Your task to perform on an android device: Open the expedia app and find a flight from Singapore Changi to Tokyo Haneda with a departure date on 6th july 2023 and an arrival date of 15th july 2023 for 2 people in business class and book the flight between 4 pm to 10 pm
Image 0: 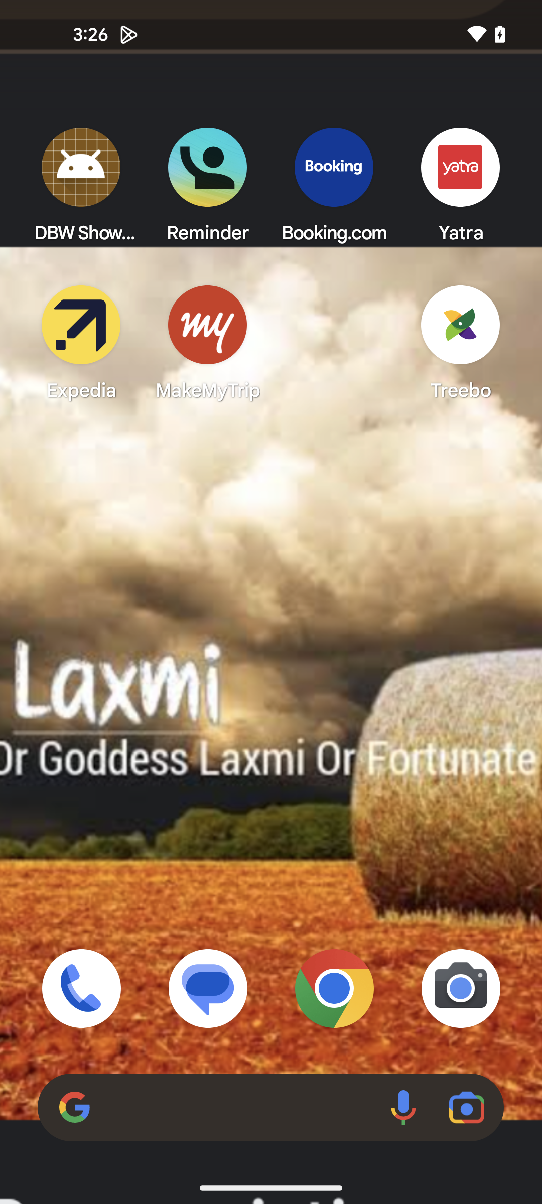
Open Expedia app
Step 0: open app "Expedia"
Image 1: 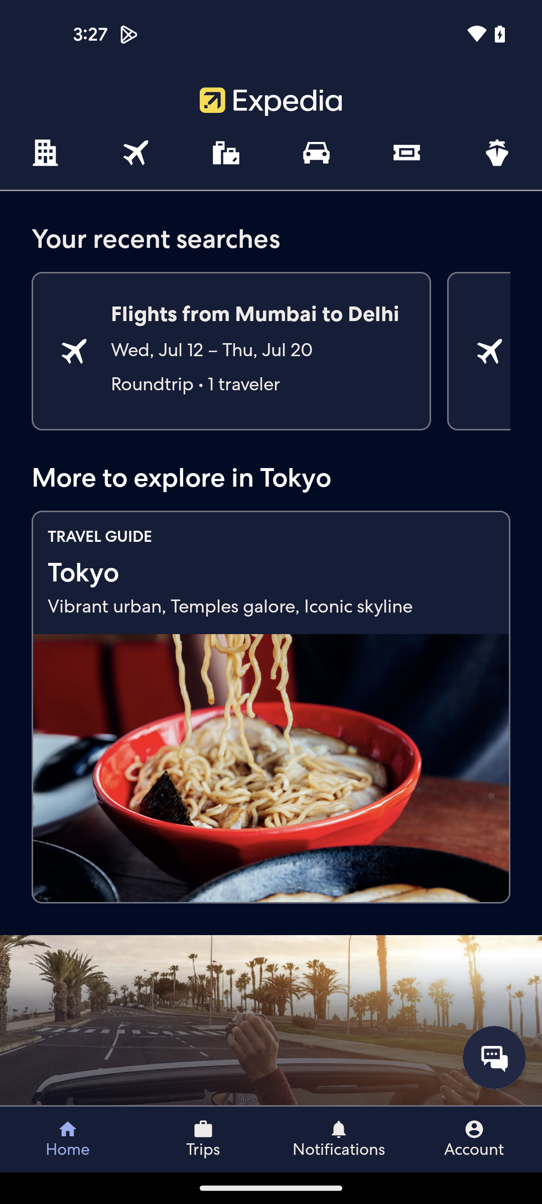
Click on the flights icon at the top of the screen
Step 1: click (135, 153)
Image 2: 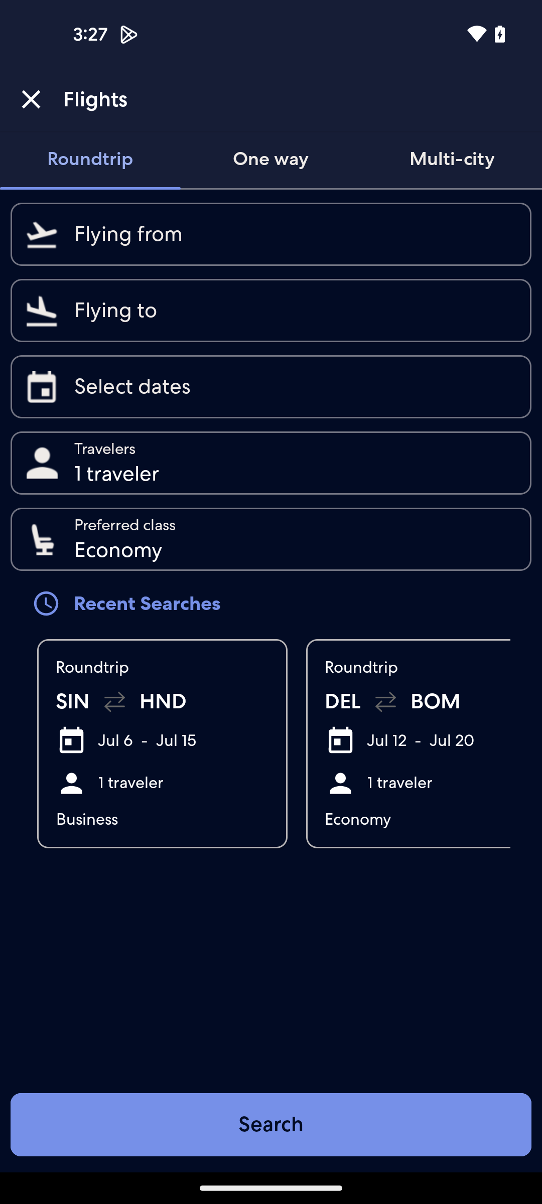
Click on the departure section
Step 2: click (295, 234)
Image 3: 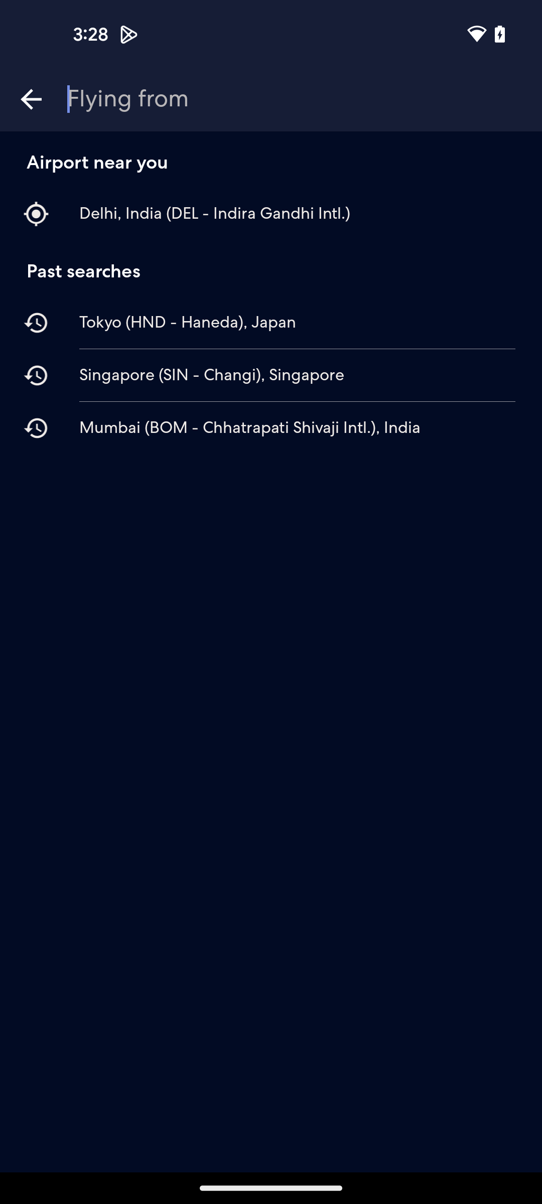
Search for Singapore changi
Step 3: type "Singapore changi"
Image 4: 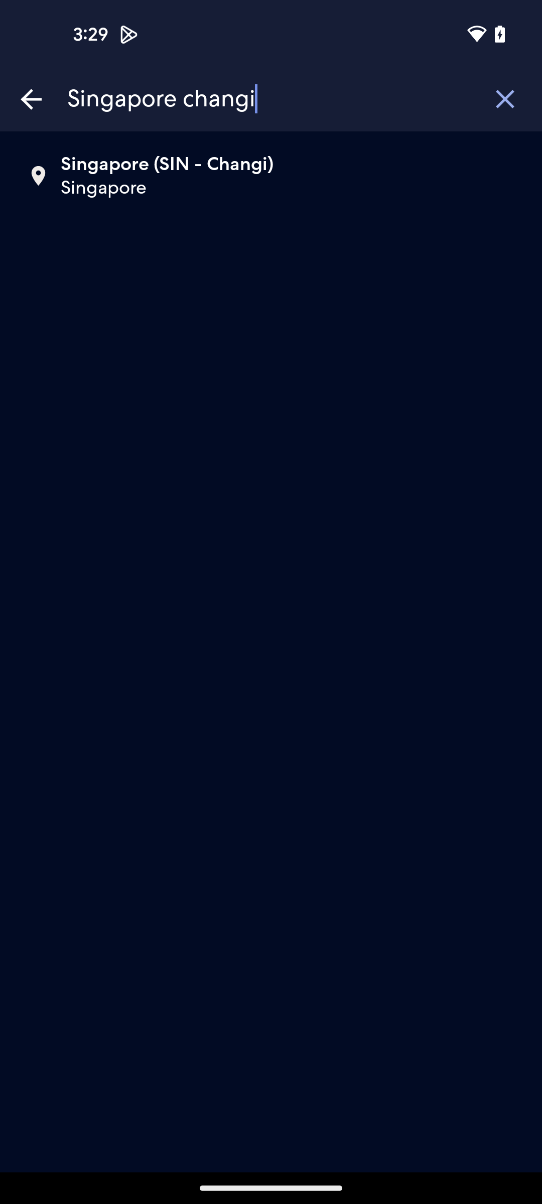
Select the search result
Step 4: click (90, 159)
Image 5: 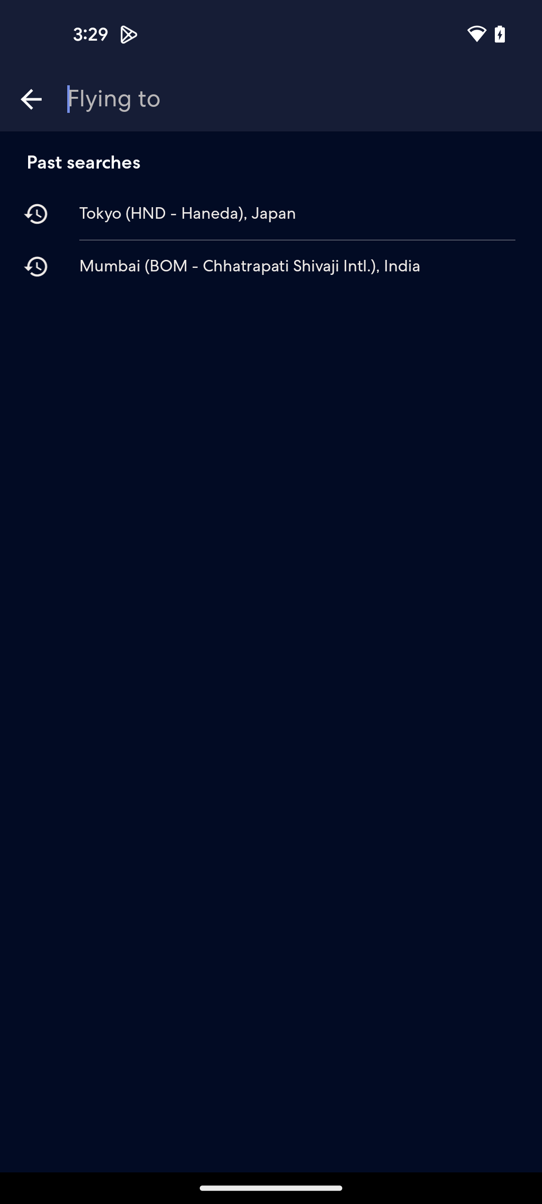
Search for Tokyo Haneda
Step 5: type "Tokyo Haneda"
Image 6: 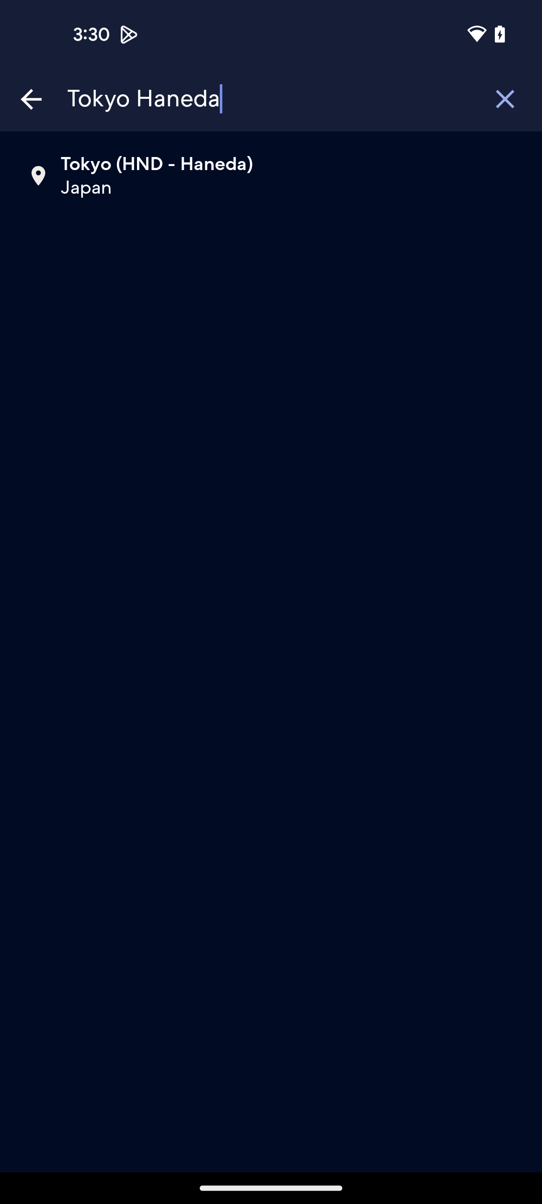
Click on the search result
Step 6: click (90, 159)
Image 8: 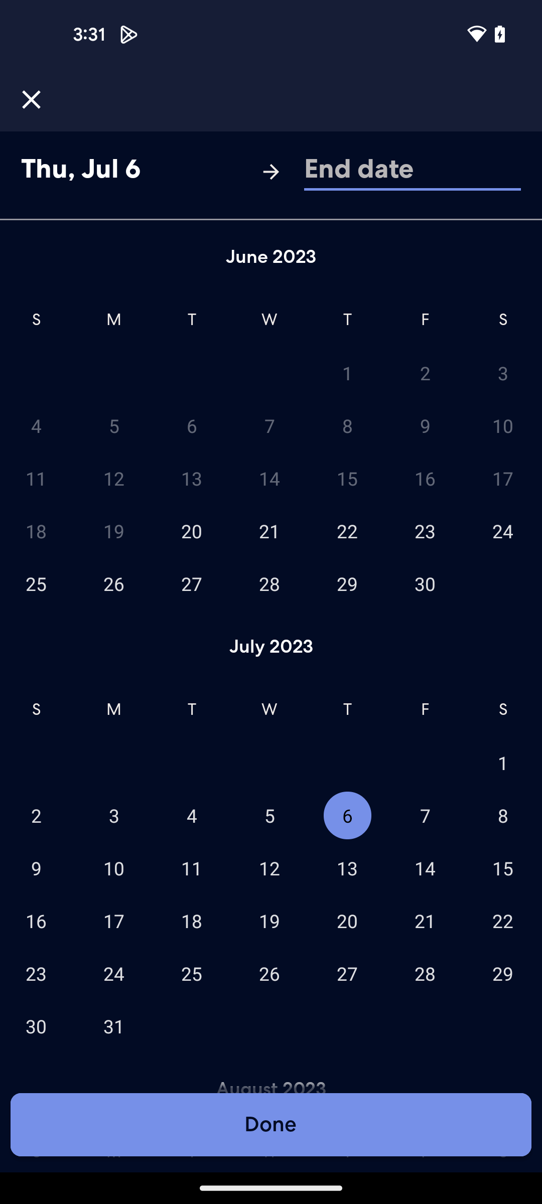
Select the arrival date 15th july 2023
Step 8: click (503, 868)
Image 9: 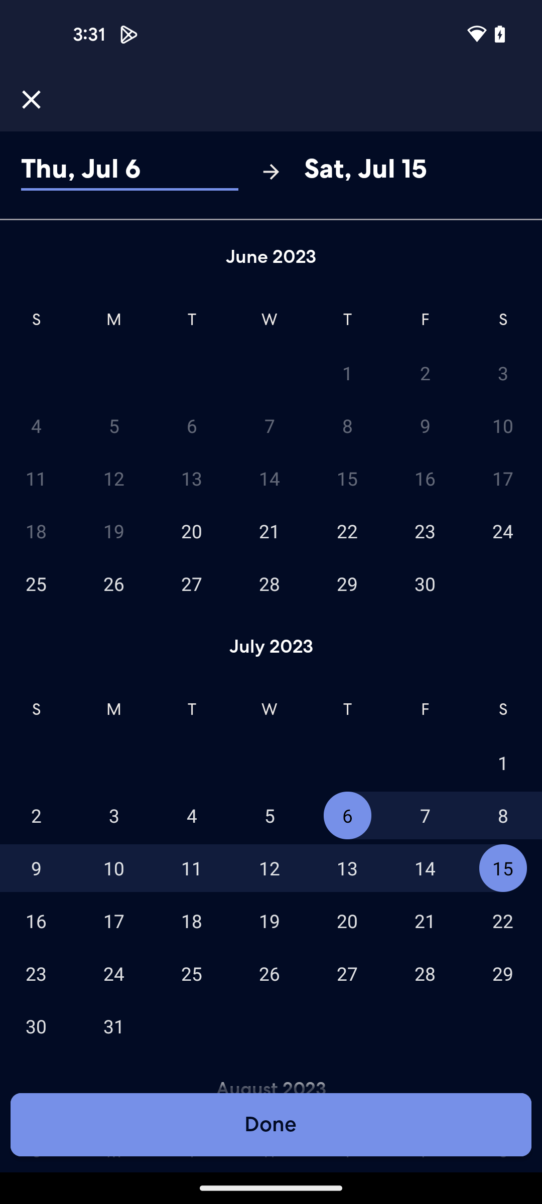
Click on the done button at the bottom of the screen
Step 9: click (270, 1124)
Image 10: 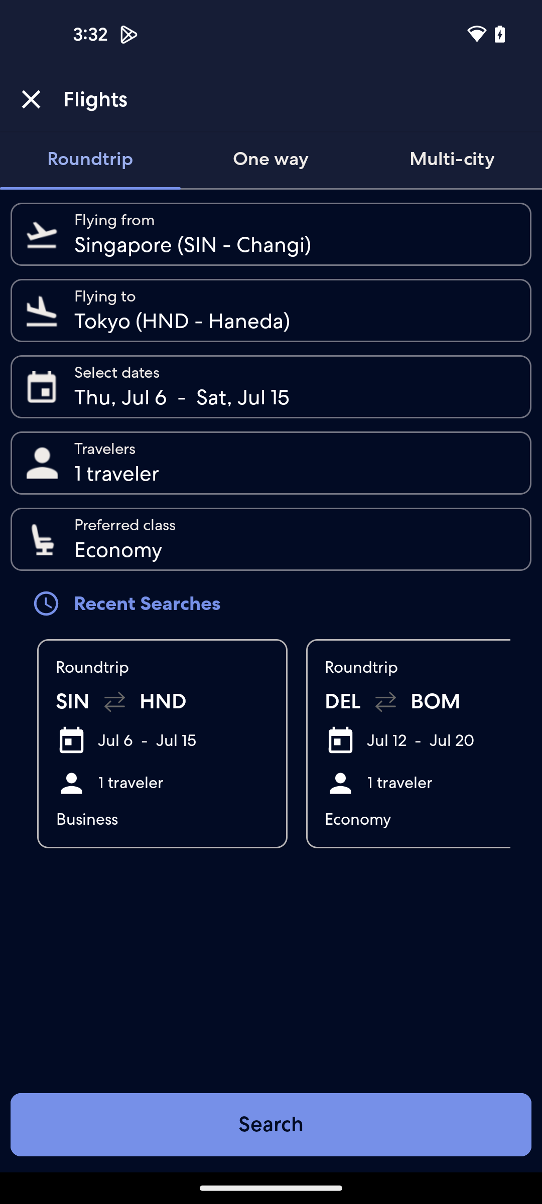
Click on the traveler section
Step 10: click (295, 463)
Image 11: 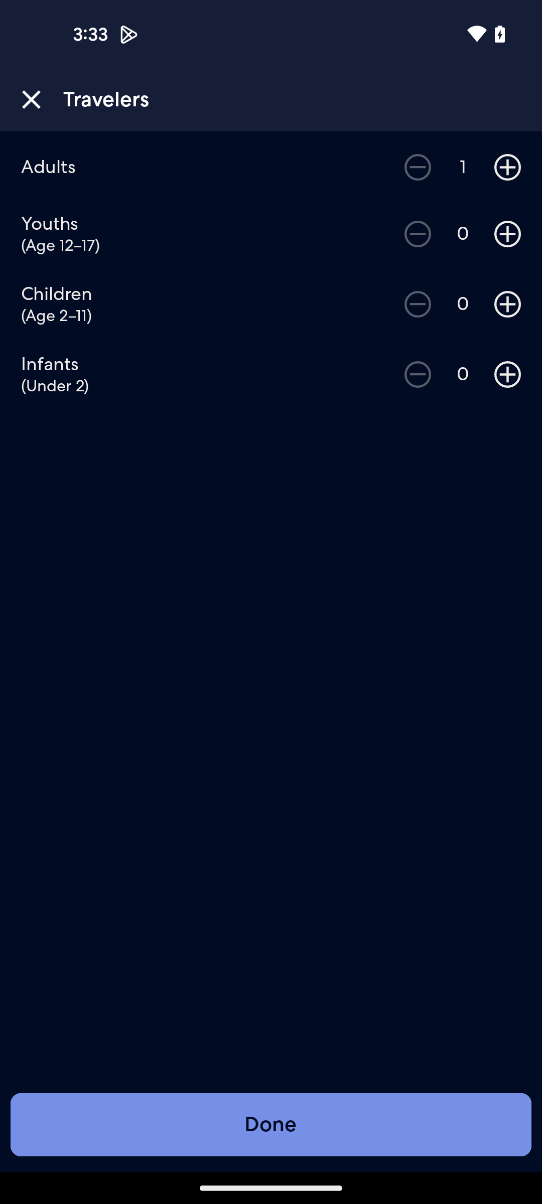
Add one more passenger
Step 11: click (507, 167)
Image 13: 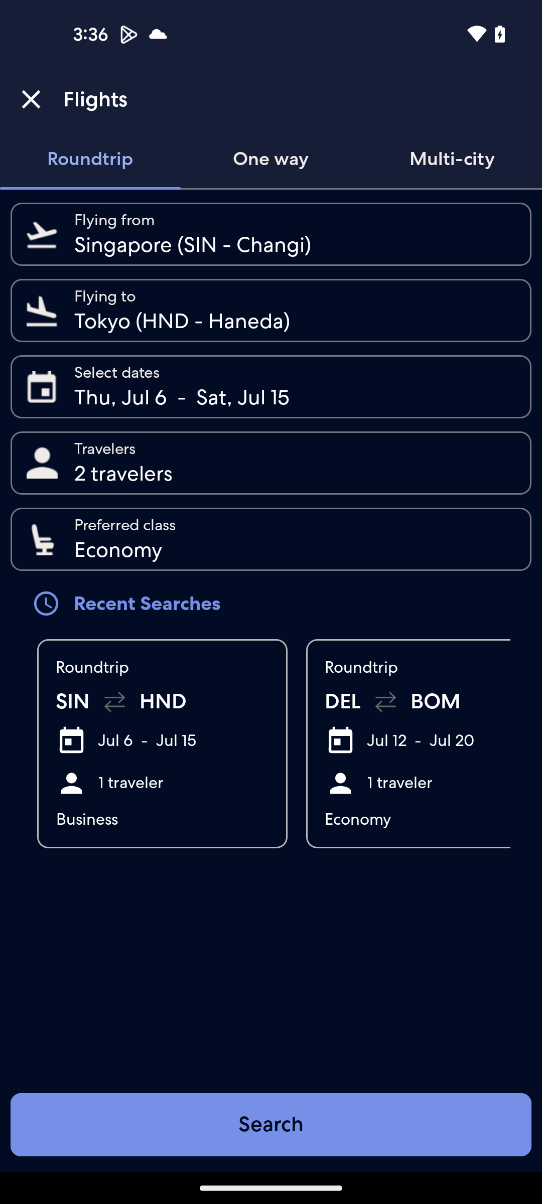
Click on the preferred class section
Step 13: click (295, 525)
Image 14: 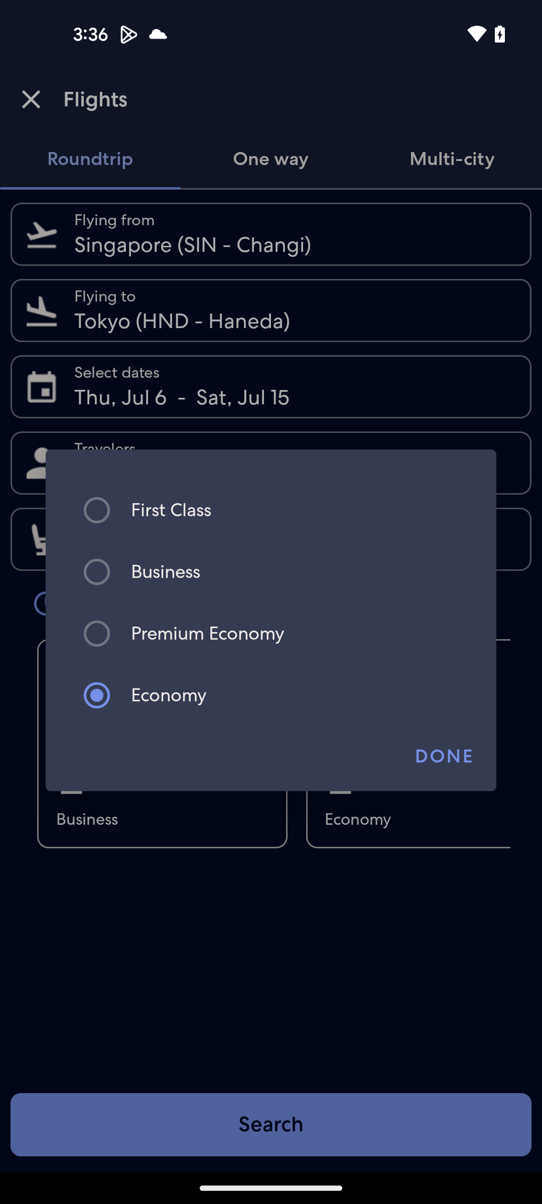
Select business class
Step 14: click (251, 572)
Image 15: 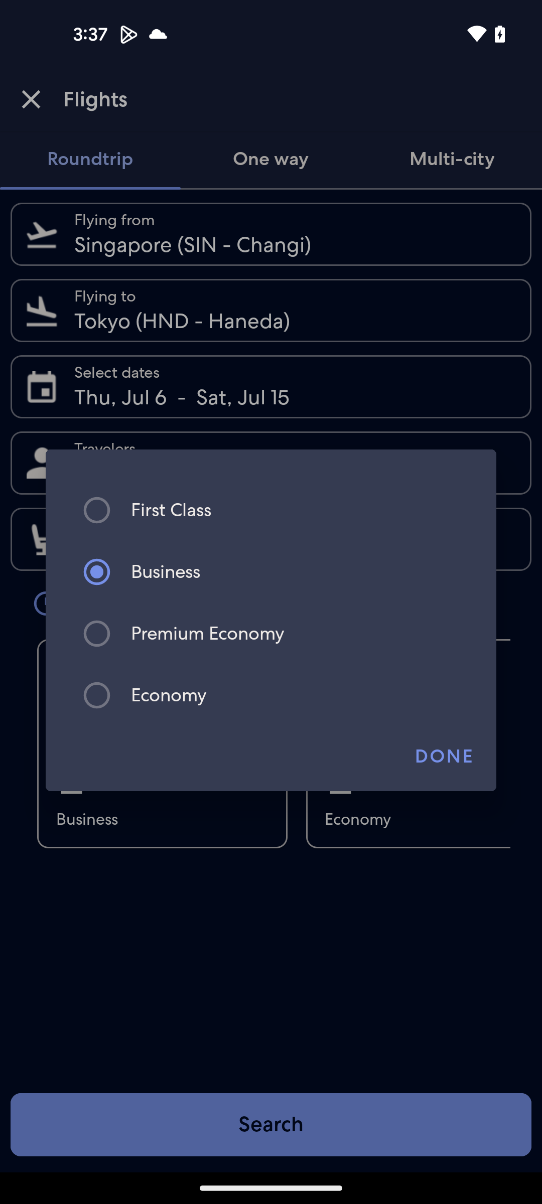
Click on the done option
Step 15: click (444, 757)
Image 16: 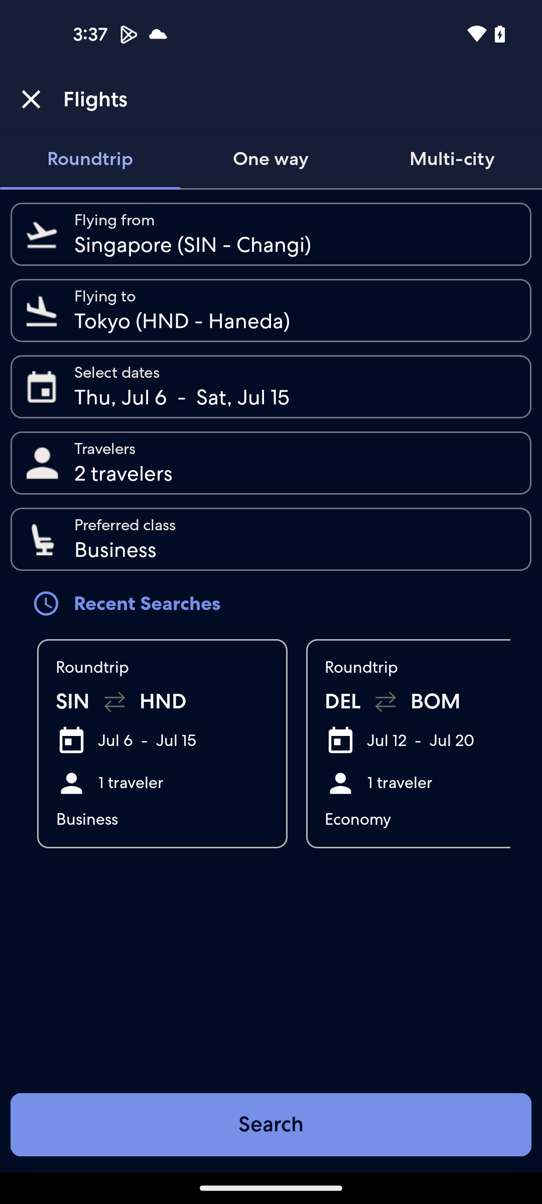
Click on the search button at the bottom of the screen
Step 16: click (271, 1124)
Image 17: 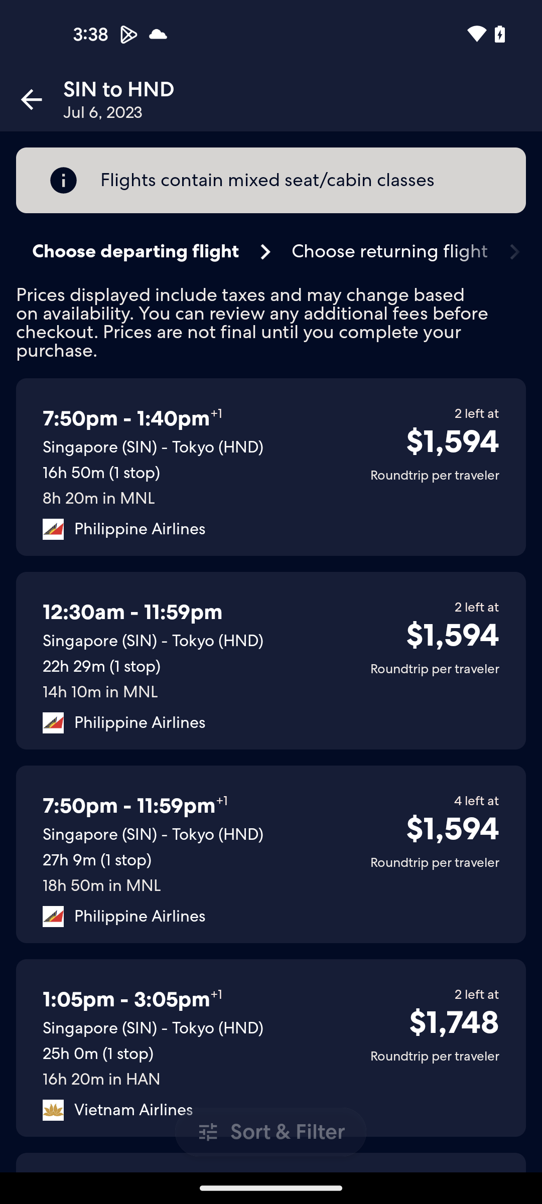
Swipe up to view the flight time
Step 17: scroll down
Image 18: 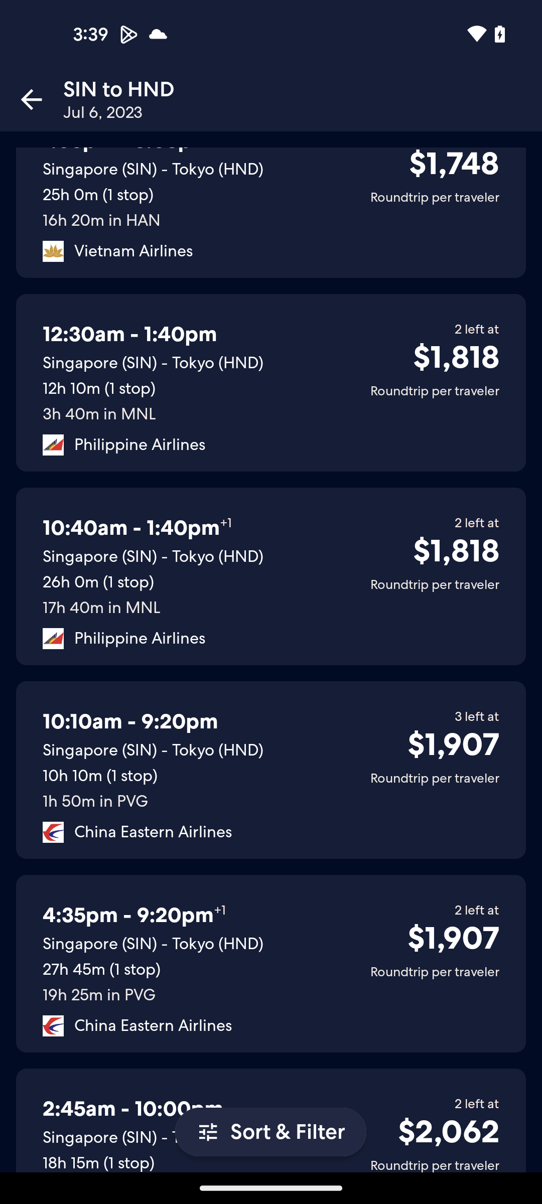
Select flight from 4:35 pm to 9:20 pm
Step 18: click (128, 915)